Your task to perform on an android device: Reset the stopwatch to clear the elapsed time value I have completed in trekking.
Image 0: 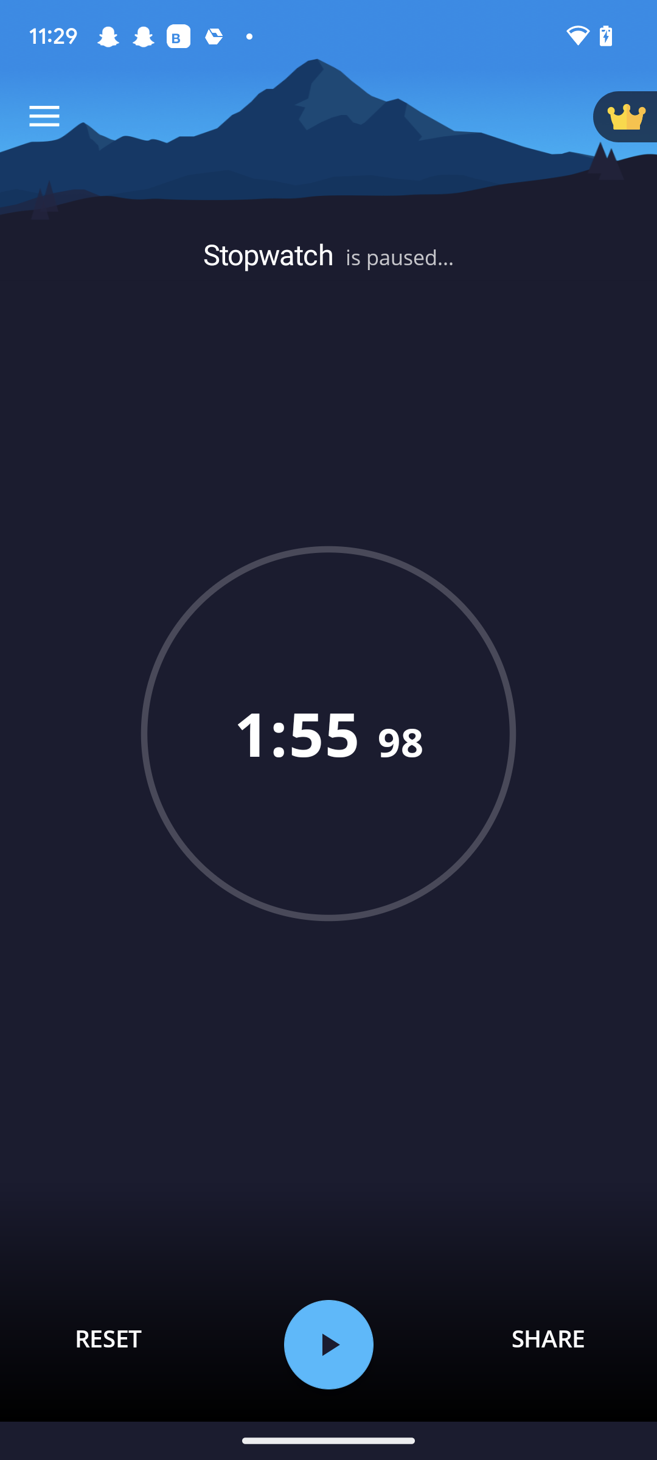
Click on RESET option at the bottom left side of the screen.
Step 0: click (108, 1338)